Your task to perform on an android device: I want to view the conversation between me and my friend Natalie Larson, so view all chats with Natalie Larson in the Snapchat app.
Image 0: 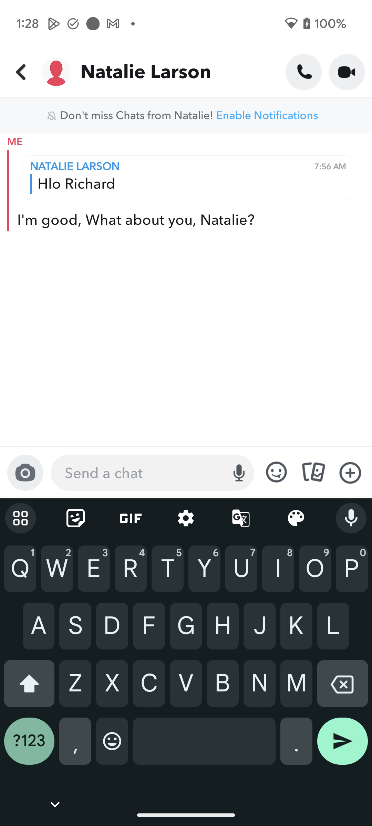
Scroll down to view all conversation with Natalie Larson.
Step 0: scroll up